Your task to perform on an android device: I want to buy a pair of Loafer shoes for party purposes, so search for Loafer shoes for me in the H&M app.
Image 1: 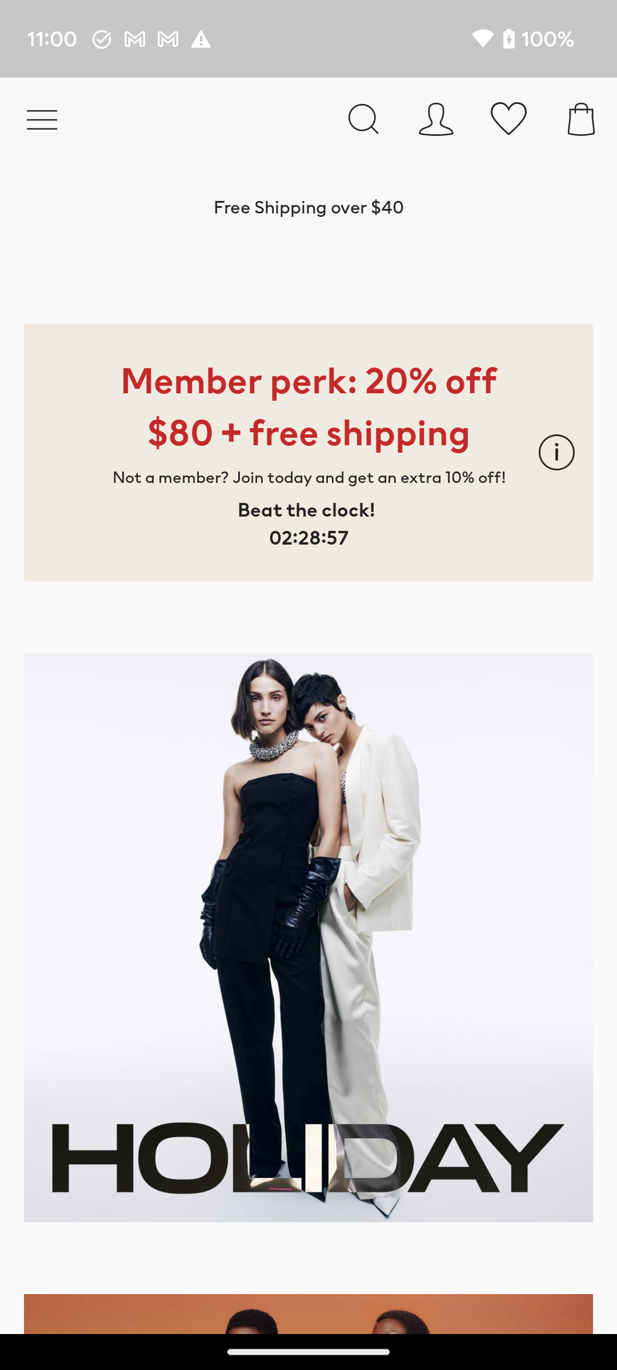
Click on the search icon at the top of the screen to search for the shoes.
Step 1: click (364, 119)
Image 2: 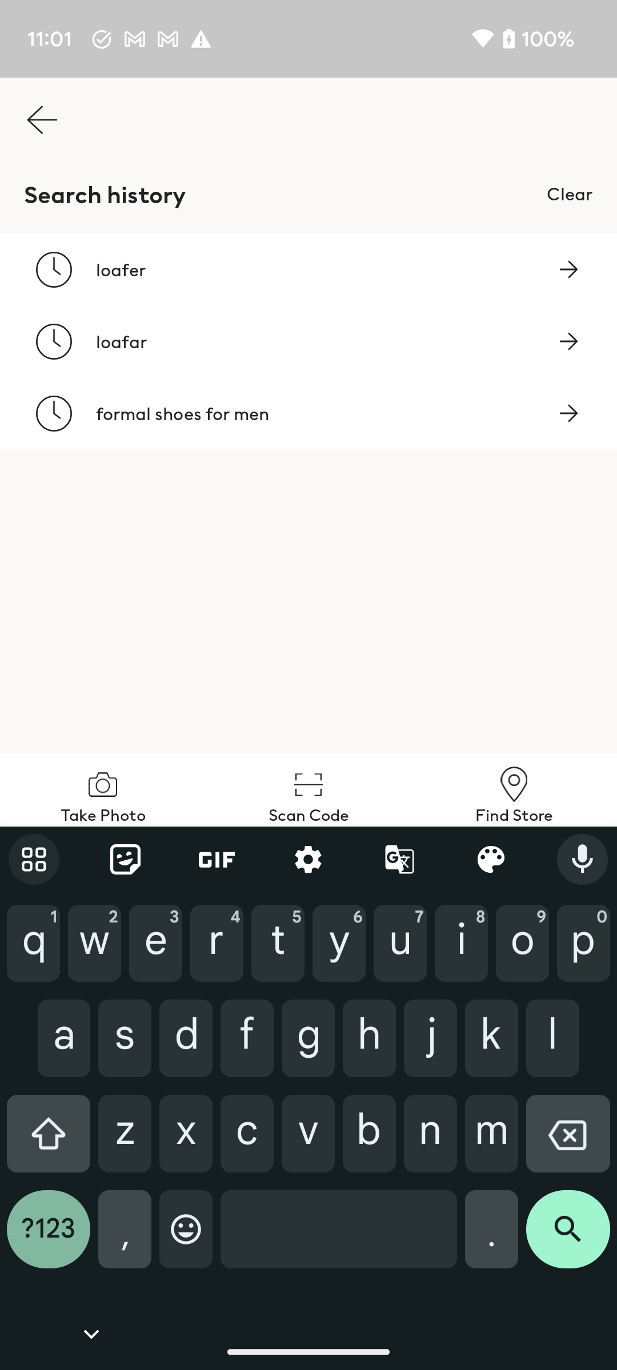
Type Loafer in the search bar.
Step 2: type "Loafer"
Image 3: 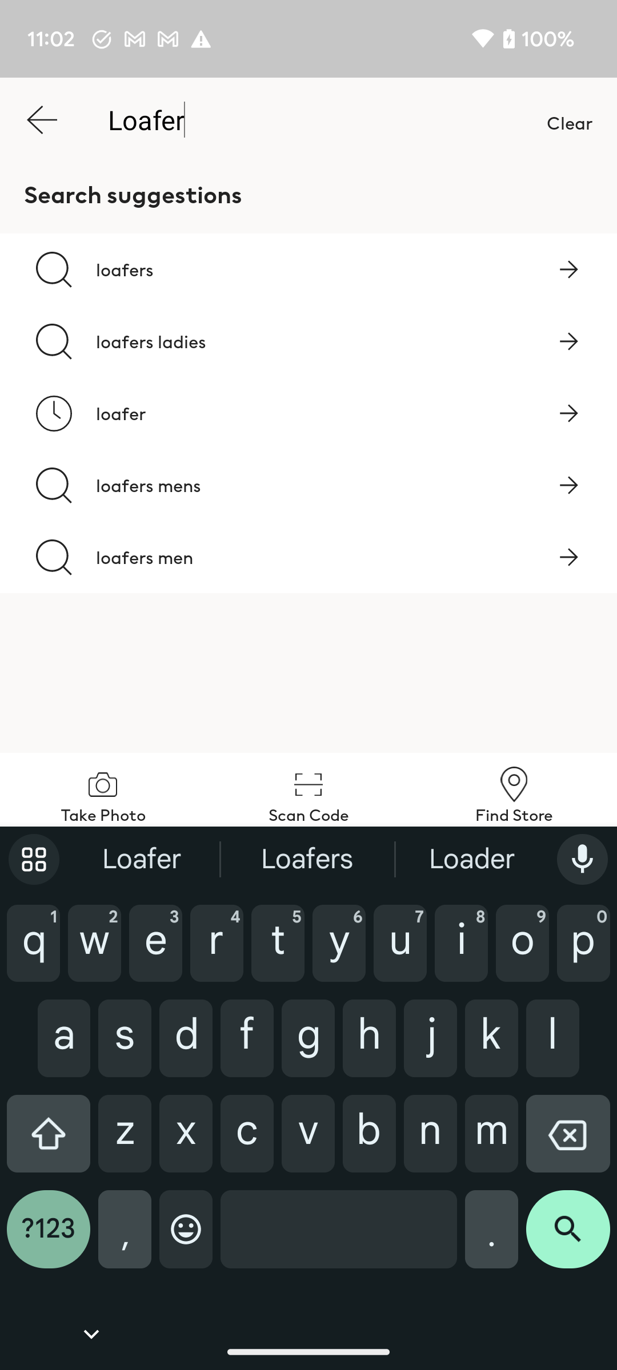
Click on the search icon at the bottom right corner of the screen to view the search result.
Step 3: click (568, 1238)